Your task to perform on an android device: View the details of the Nike Air Jorden Shoe Mens 10 True Flight Sneakers using the eBay app.
Image 0: 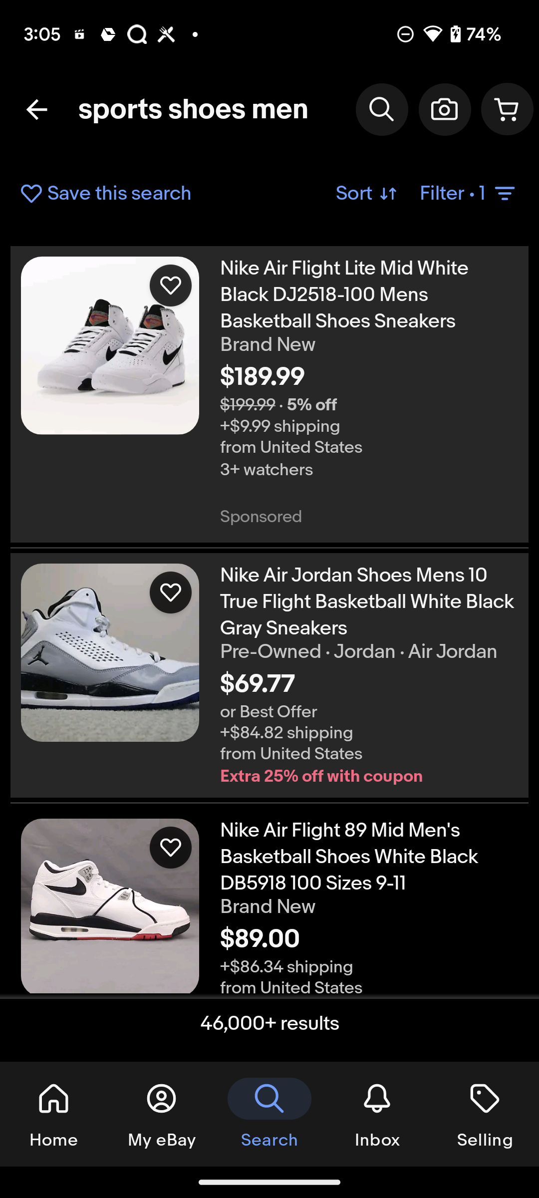
Click on the ike Air Jorden Shoe Mens 10 True Flight Sneakers
Step 0: click (71, 671)
Image 1: 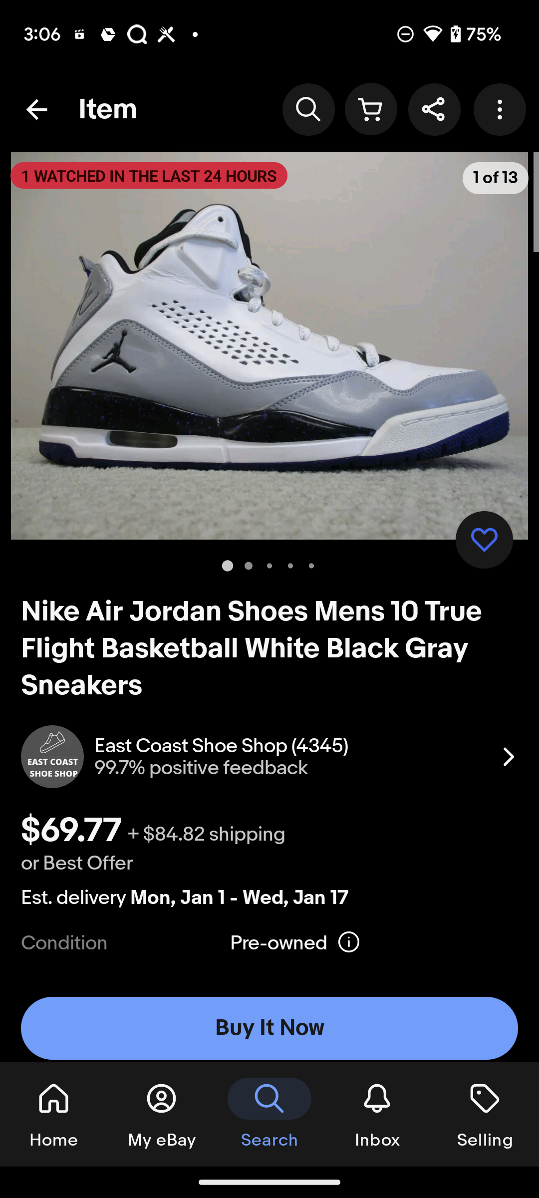
swipe up
Step 1: scroll down
Image 2: 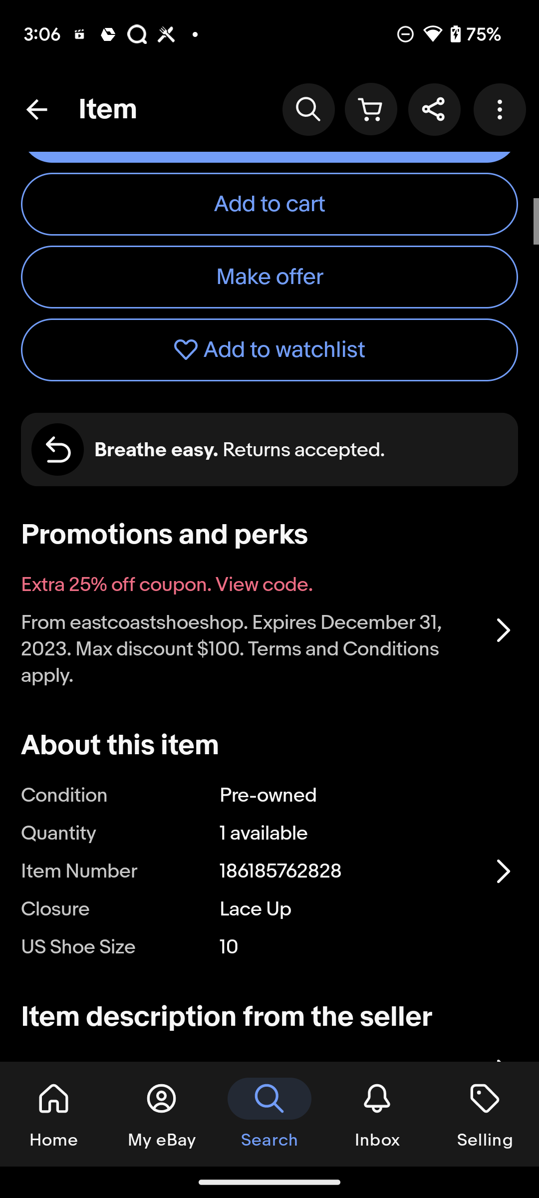
Click on the Arrow icon of About this item
Step 2: click (269, 895)
Image 3: 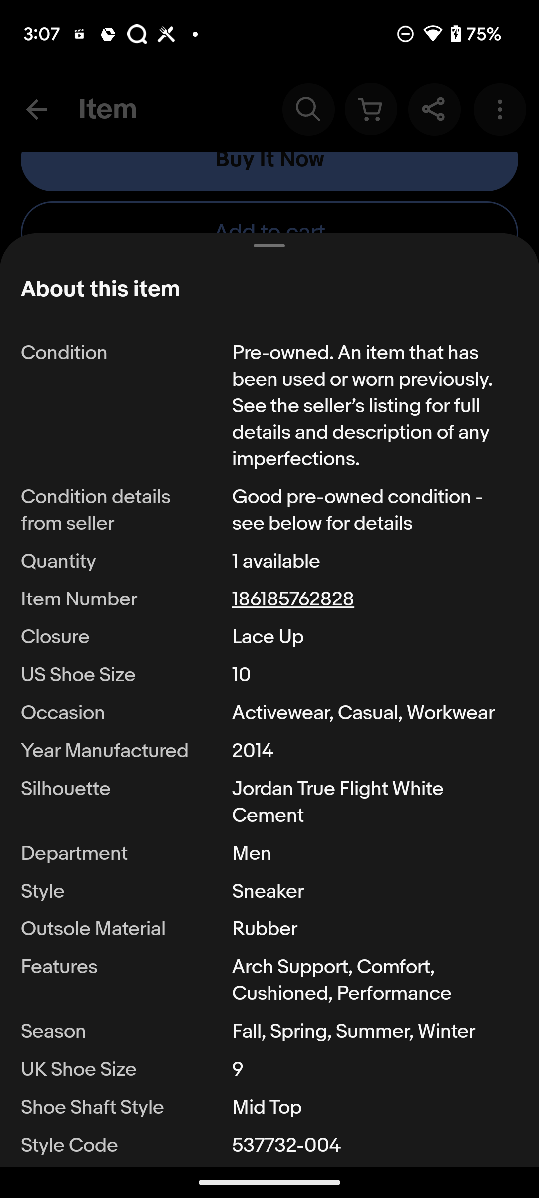
swipe up to see all details
Step 3: scroll down